Your task to perform on an android device: I want to use the Notein app to share my grocery list with my son, Evan Kramer, on his email.
Image 1: 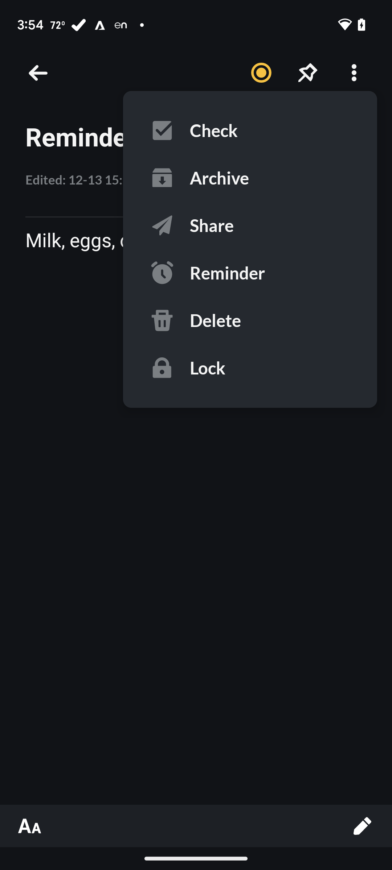
Click on share
Step 1: click (212, 225)
Image 2: 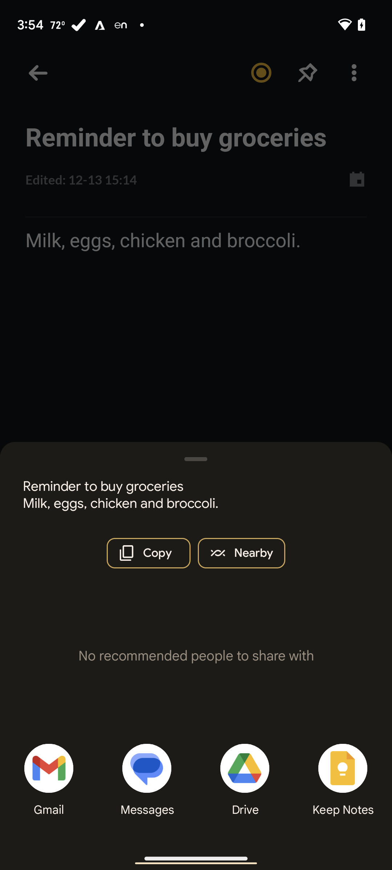
Click on gmail
Step 2: click (49, 774)
Image 3: 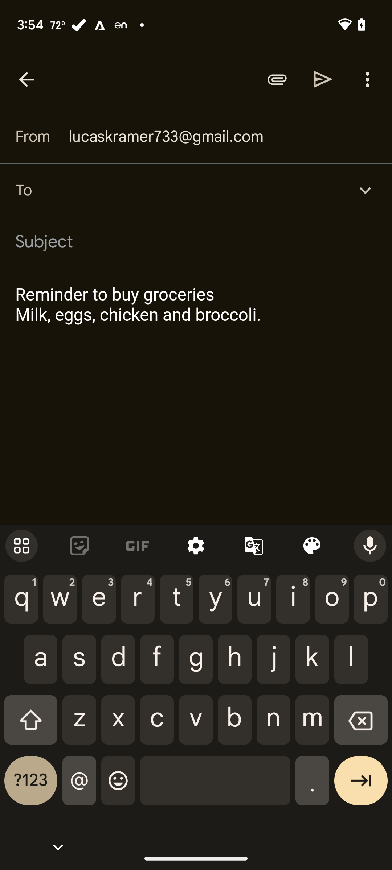
Enter Evan kramer mail id
Step 3: click (63, 182)
Image 4: 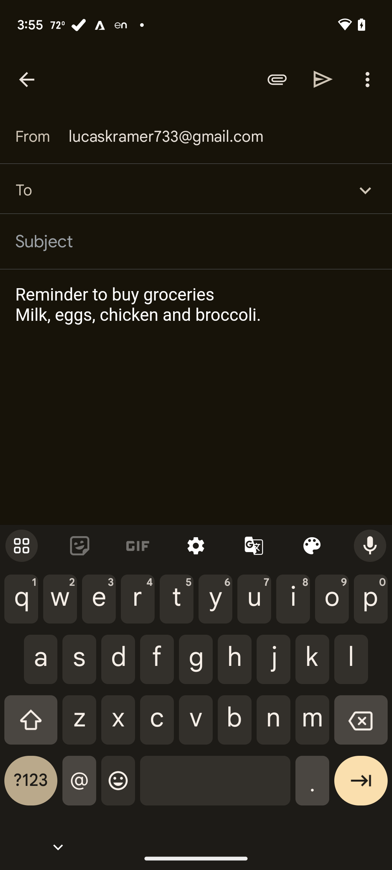
Enter Evan kramer mail id
Step 4: type "evankramer@gmail.com"
Image 5: 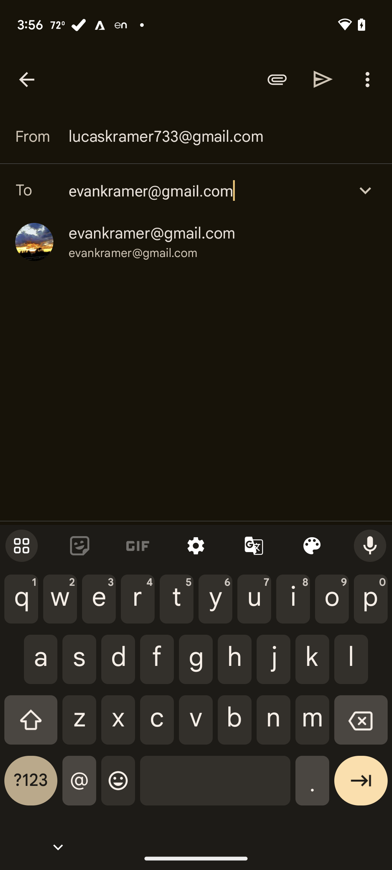
Select the mail id
Step 5: click (152, 233)
Image 6: 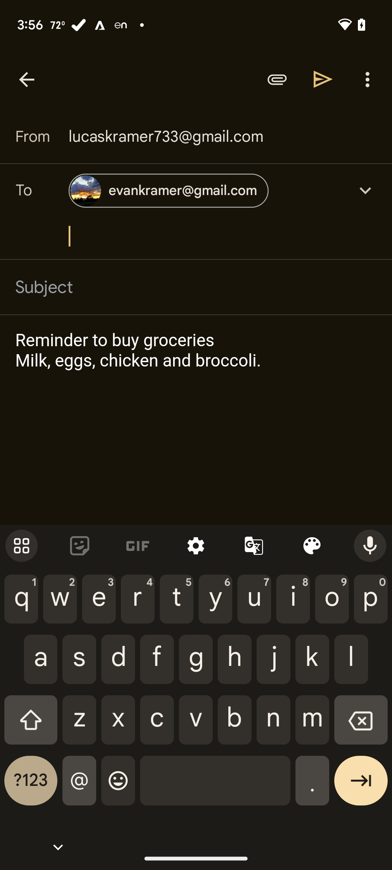
Click on sent
Step 6: click (323, 79)